Your task to perform on an android device: Read the reviews for the Merrell Men Chameleon 8 Stretch Hiking shoes so as to judge the quality and other parameters of the product in the eBay app.
Image 0: 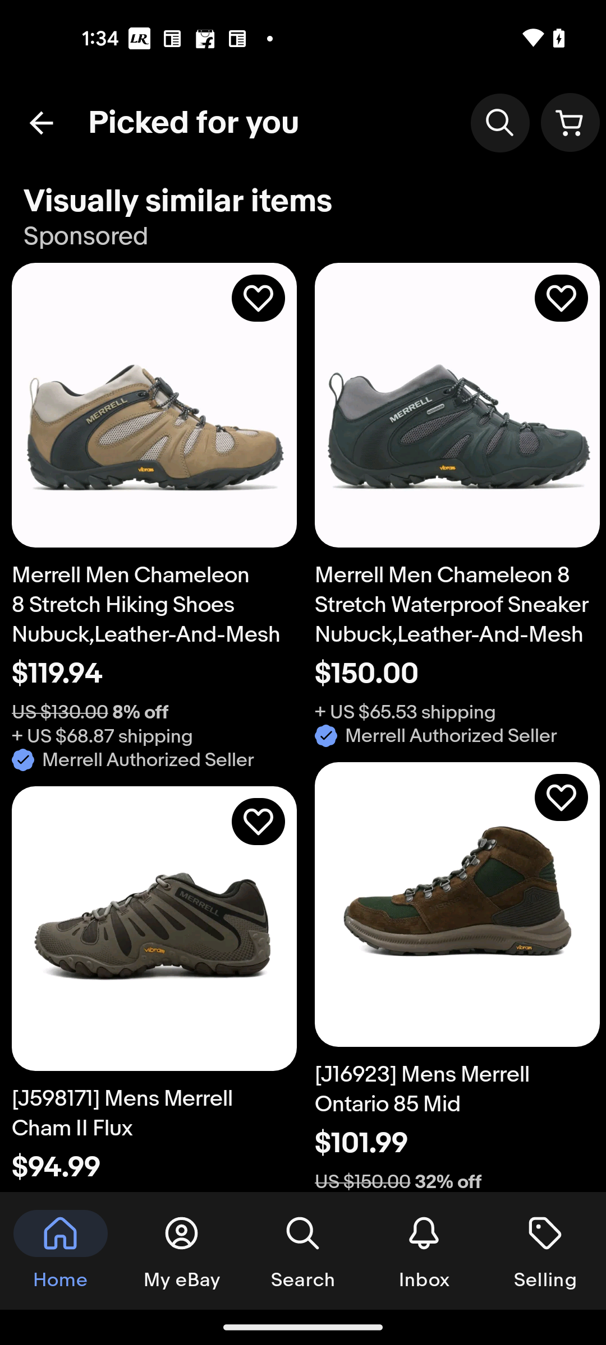
Go back to the previous screen
Step 0: press back button
Image 1: 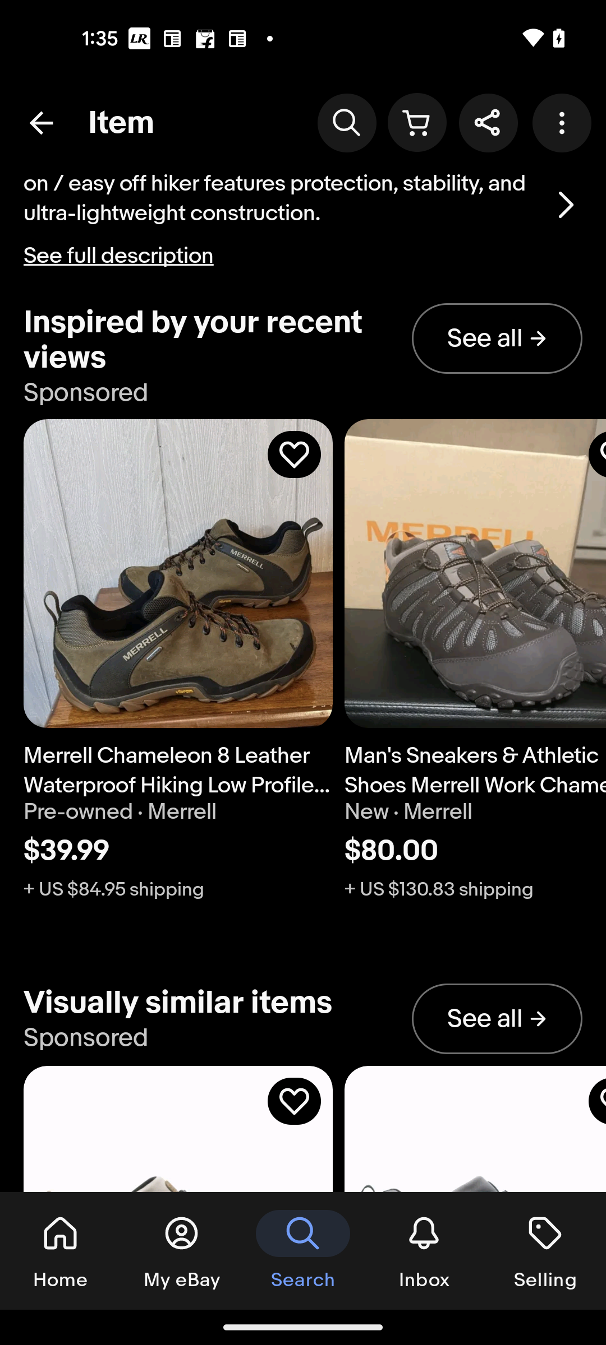
Swipe up to the feedback
Step 1: scroll down
Image 2: 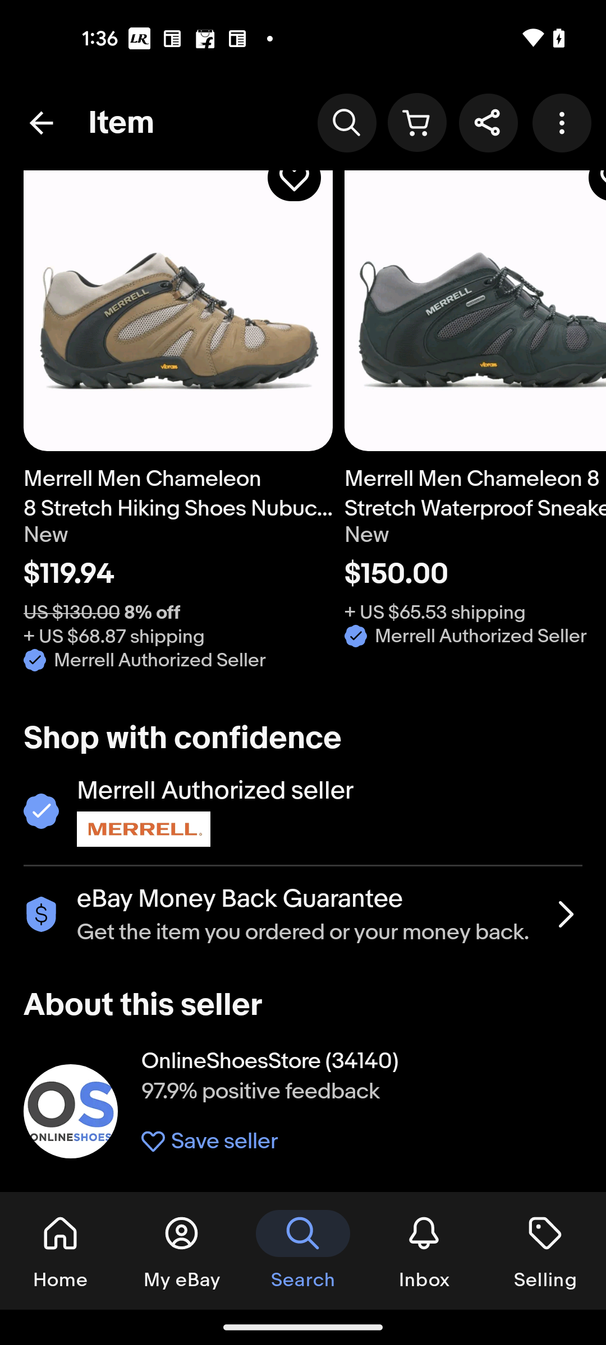
Swipe up to the feedback
Step 2: scroll down
Image 4: 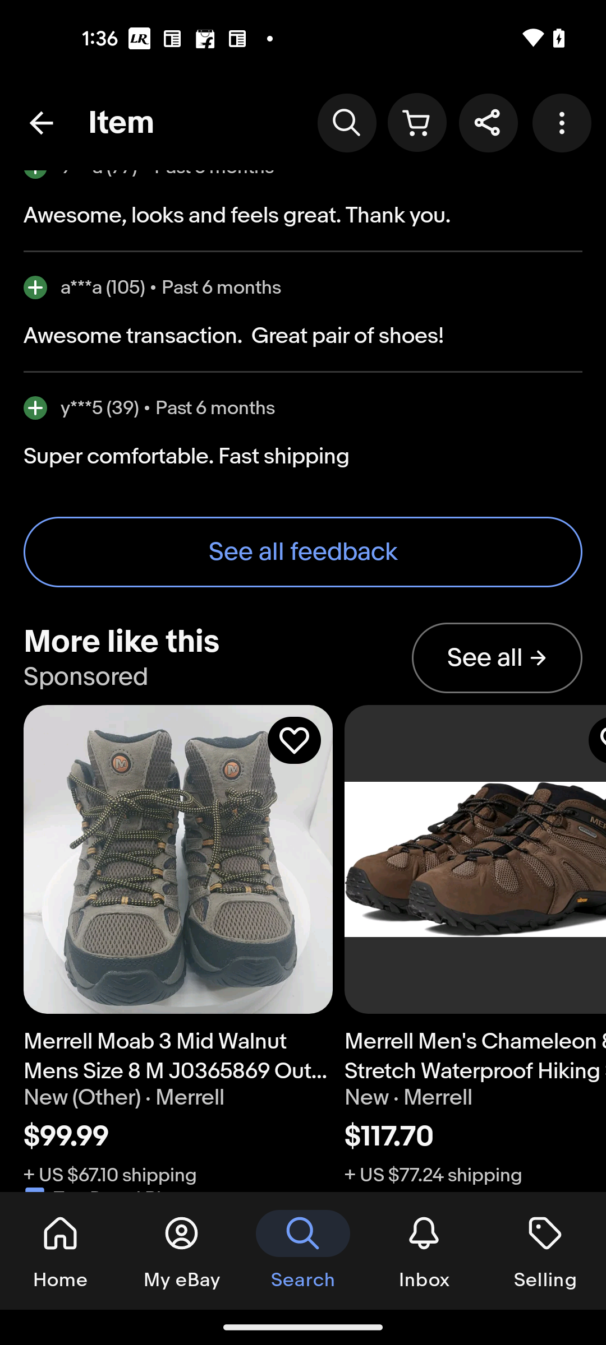
Click on the See all feedback button
Step 4: click (303, 551)